Your task to perform on an android device: Buy Nike SB Force 58 Sneakers in size 9 from the Nike app.
Image 0: 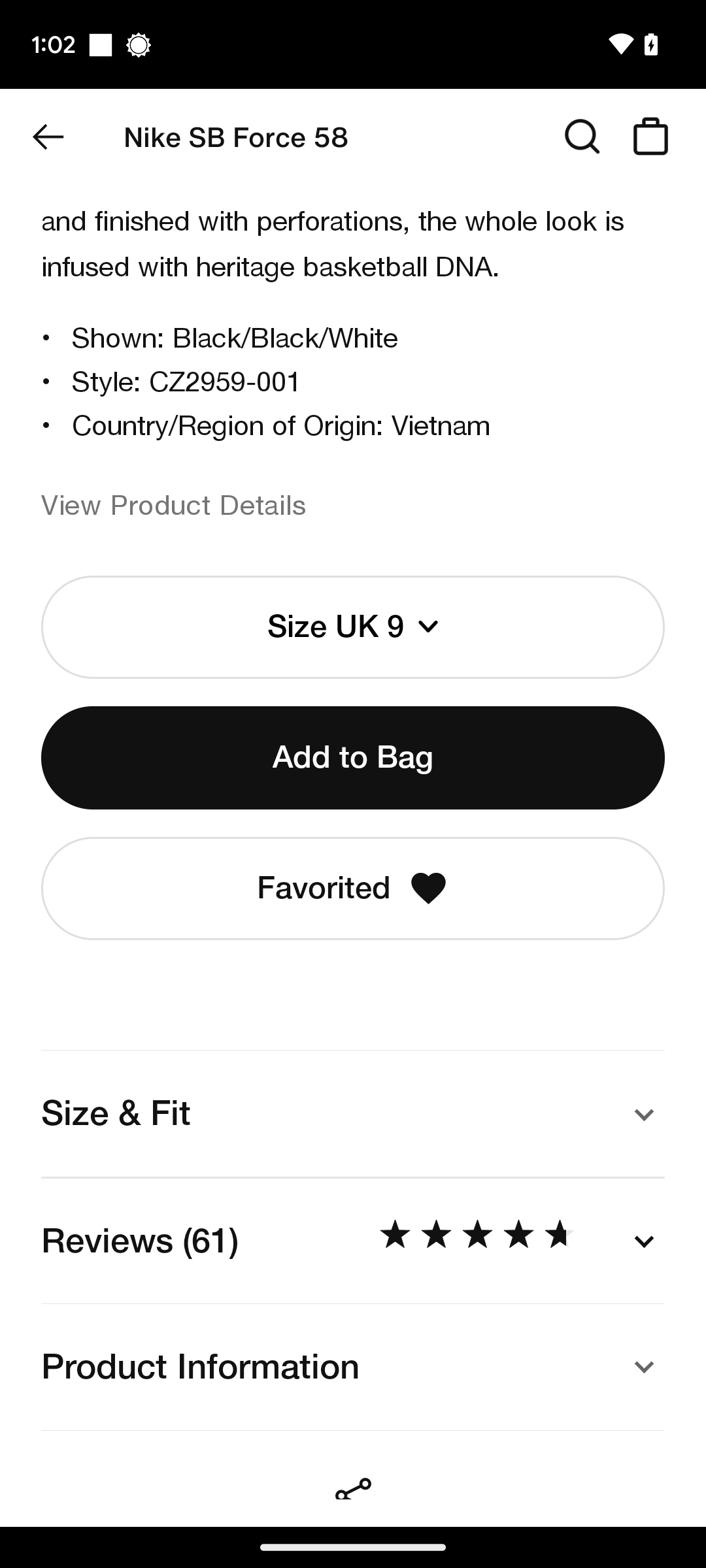
Click on the Add to Bag tab.
Step 0: click (352, 758)
Image 1: 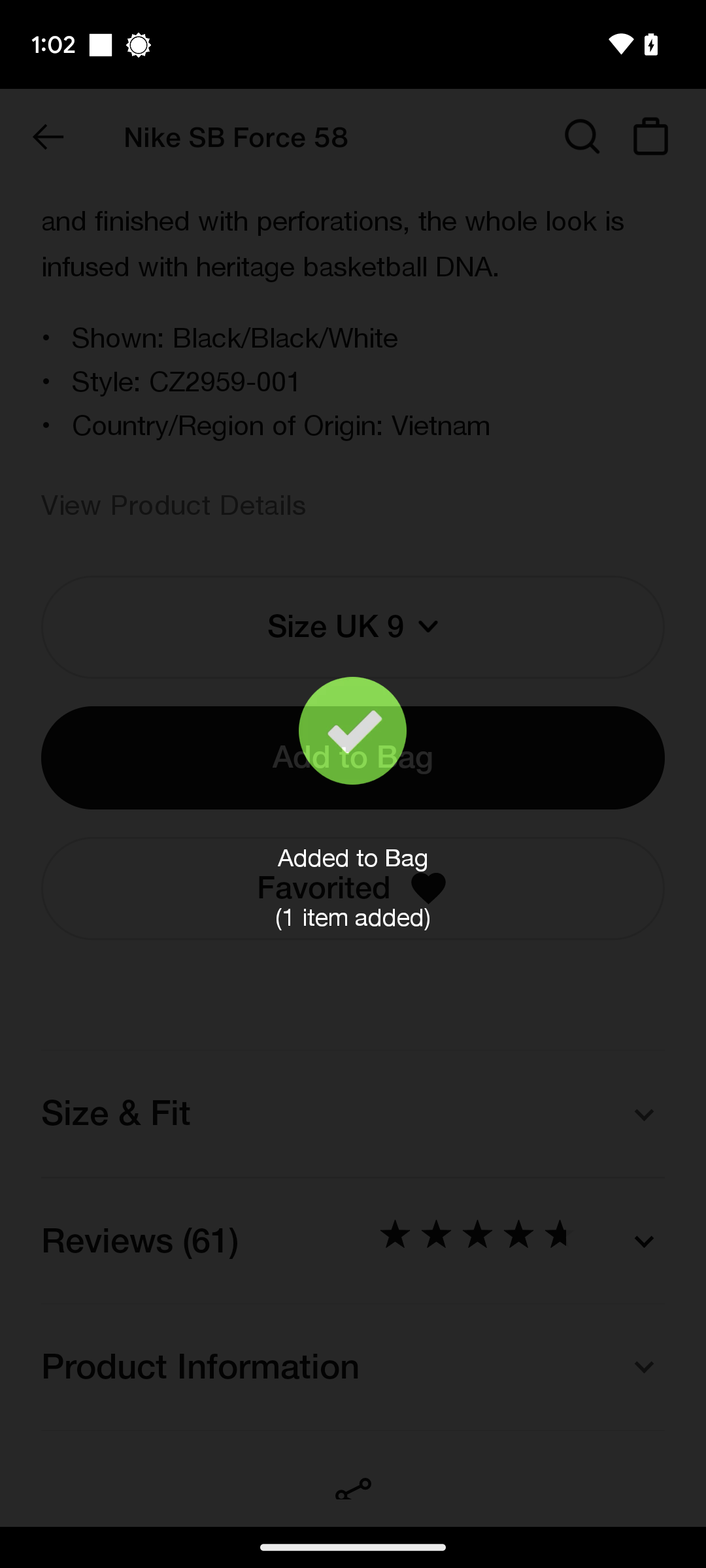
Click on the Add to Bag tab.
Step 1: wait
Image 2: 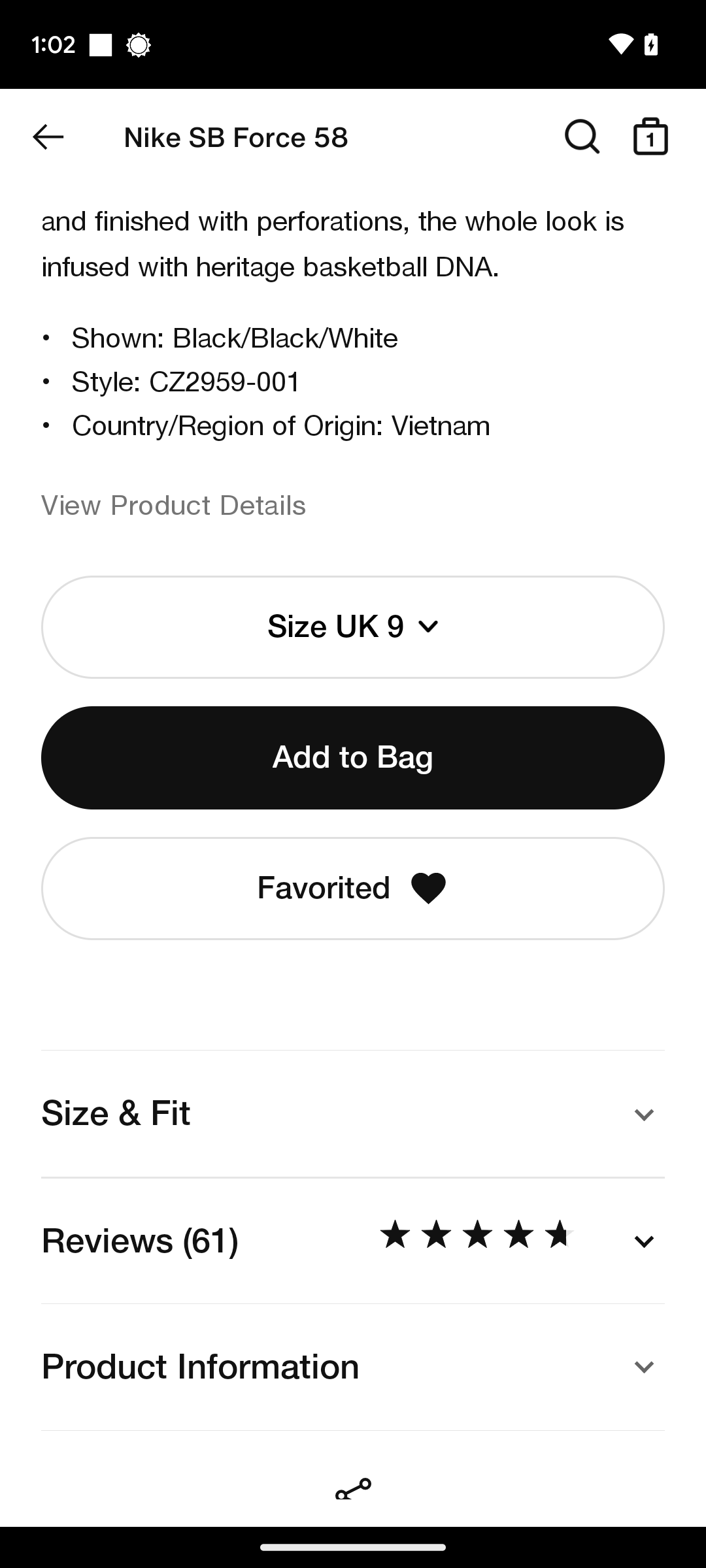
Click on the bag icon at the top-right of the screen.
Step 2: click (650, 136)
Image 3: 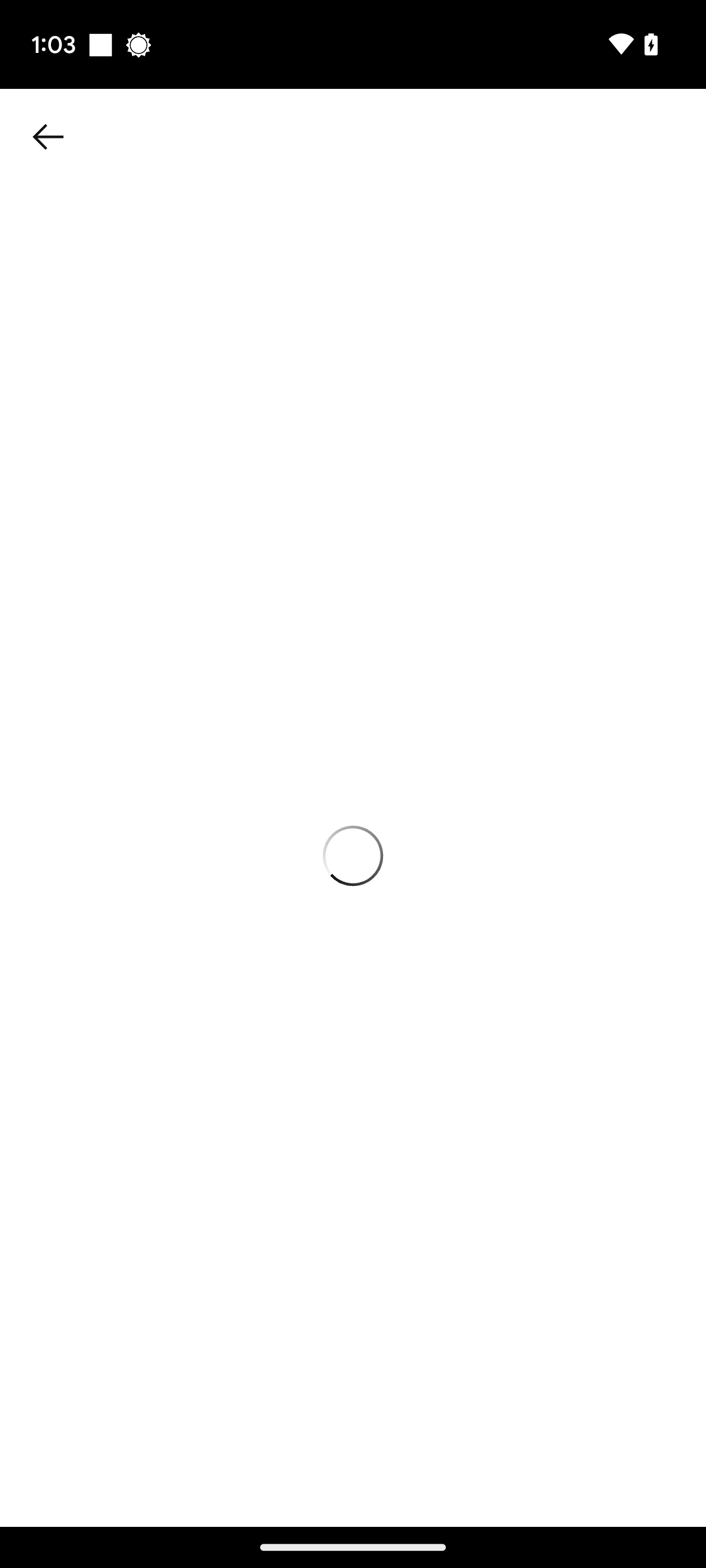
Click on the bag icon at the top-right of the screen.
Step 3: wait
Image 4: 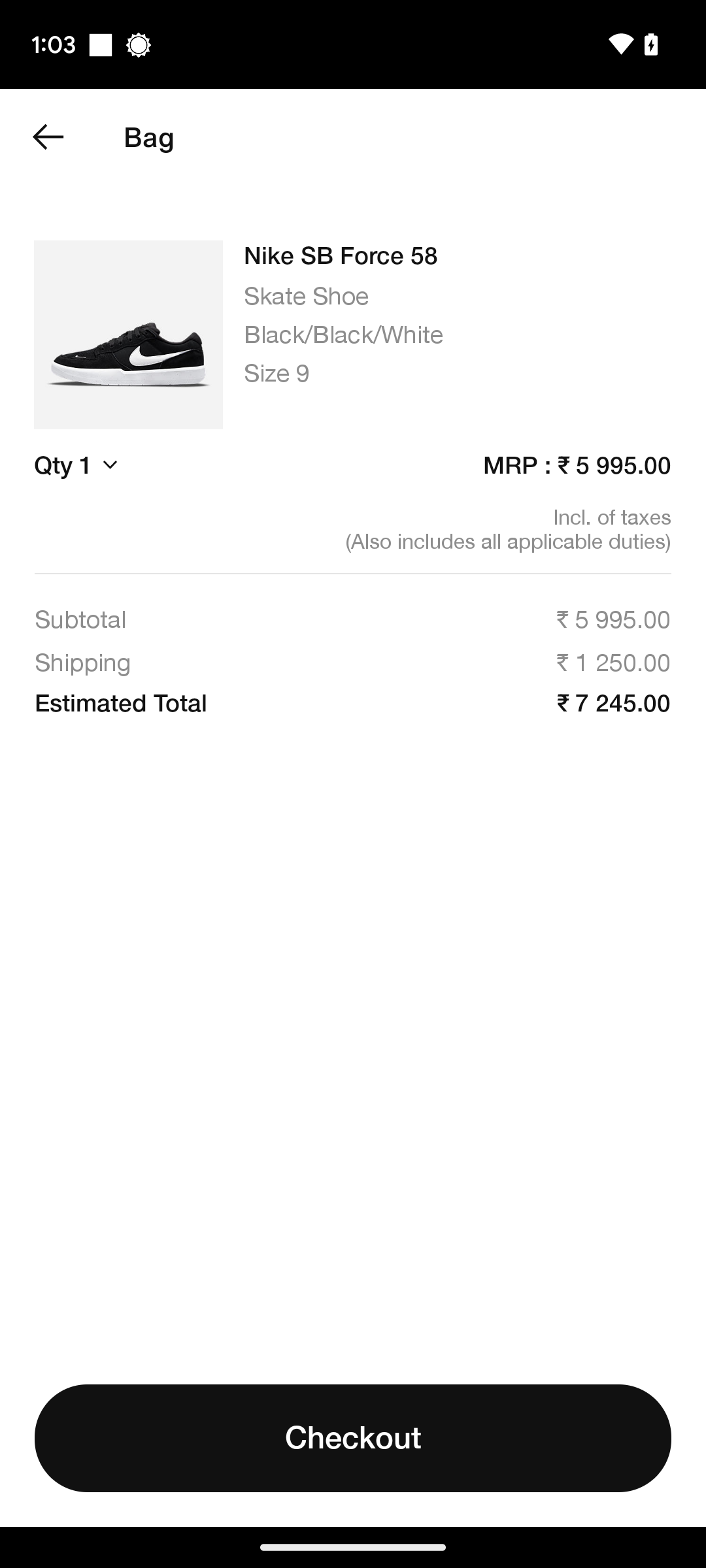
Click on the Checkout at the bottom of the screen.
Step 4: click (353, 1438)
Image 5: 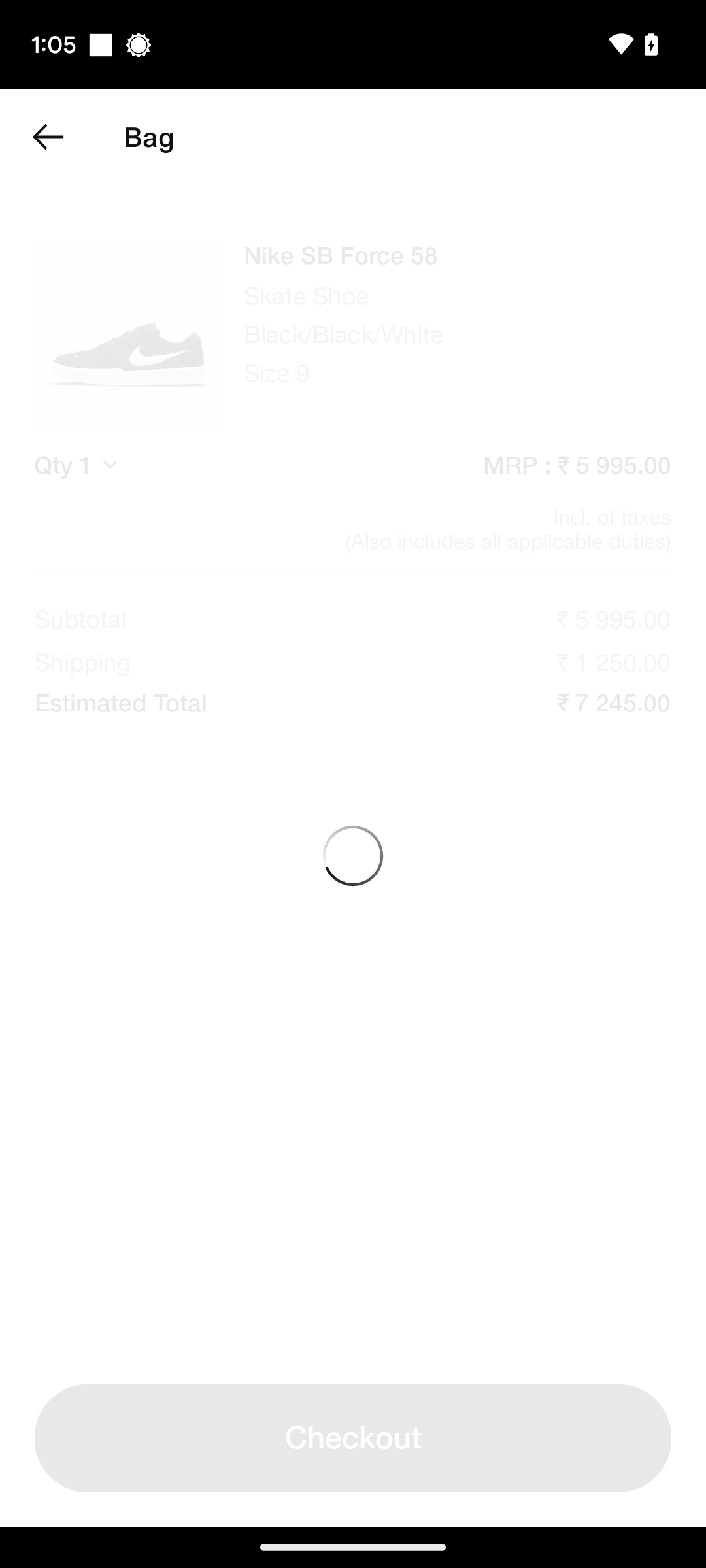
Click on the Checkout at the bottom of the screen.
Step 5: wait